Your task to perform on an android device: In the Moglix app, add the Logitech M171 Blue Wireless Mouse to the Wishlist.
Image 0: 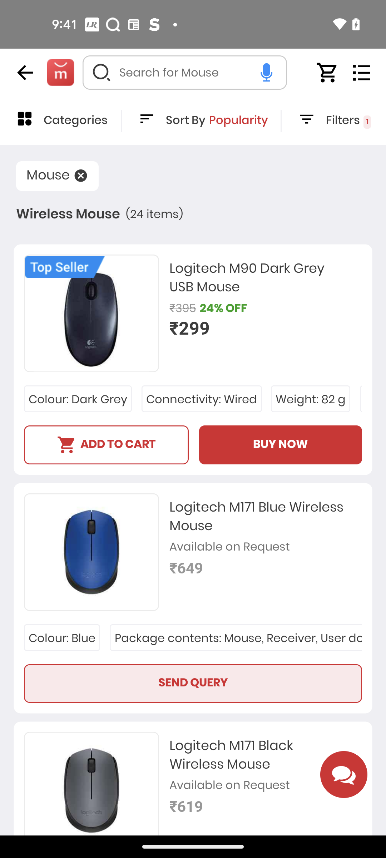
Open the Logitech M171 Blue Wireless Mouse
Step 0: click (266, 518)
Image 1: 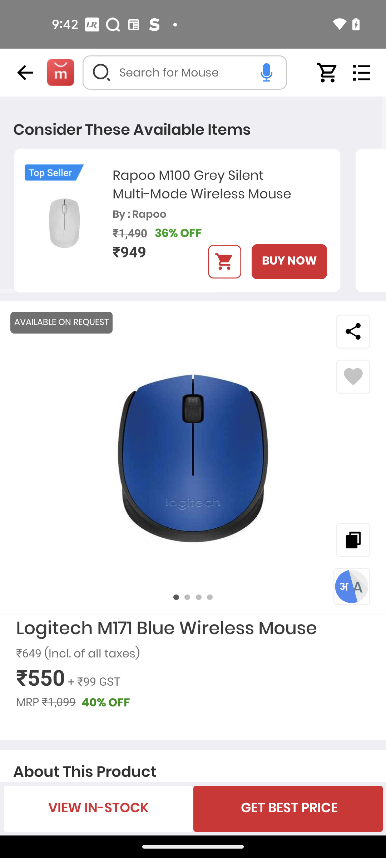
Click on the heart icon for the wishlist 
Step 1: click (353, 376)